Your task to perform on an android device: I want to open the second untitled document in google docs app
Image 0: 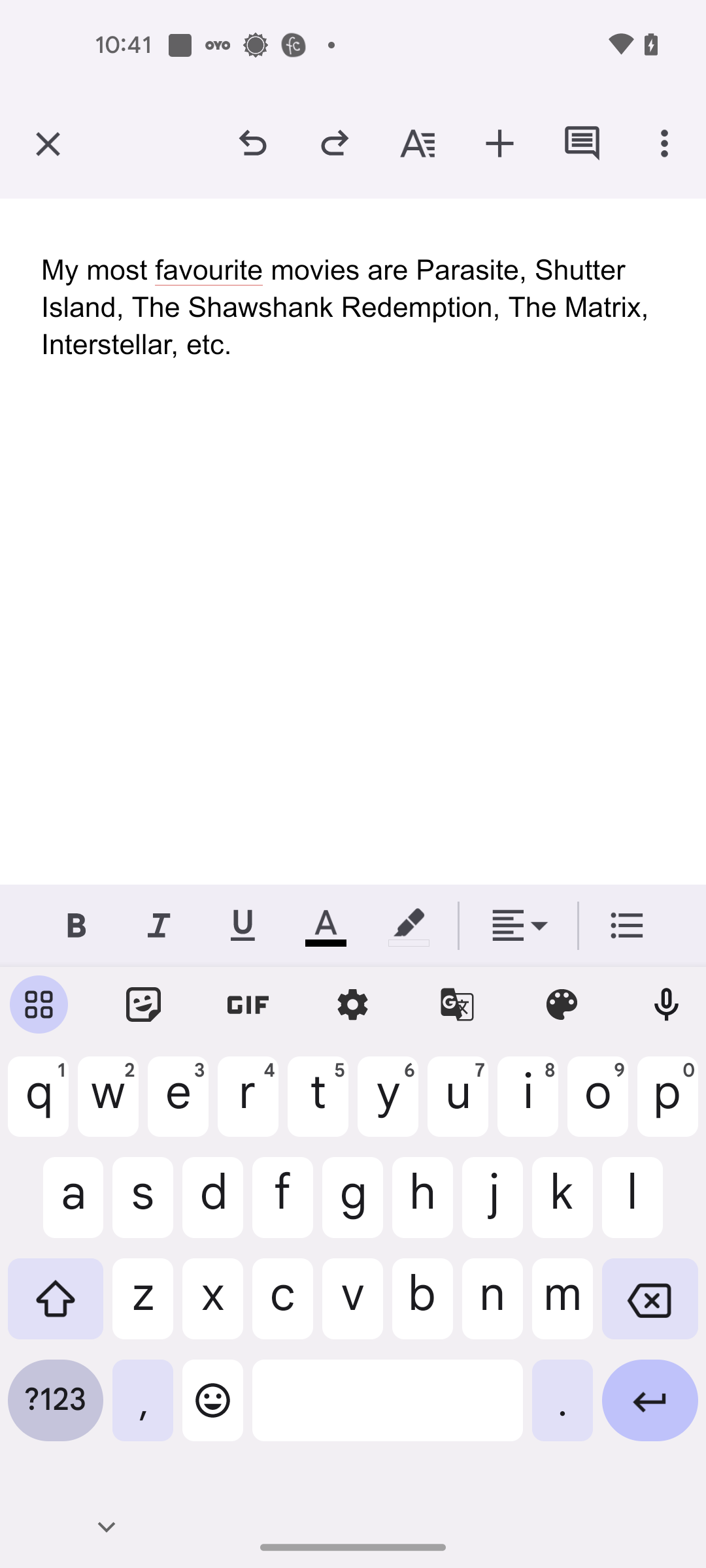
Go back to the previous page
Step 0: press back button
Image 1: 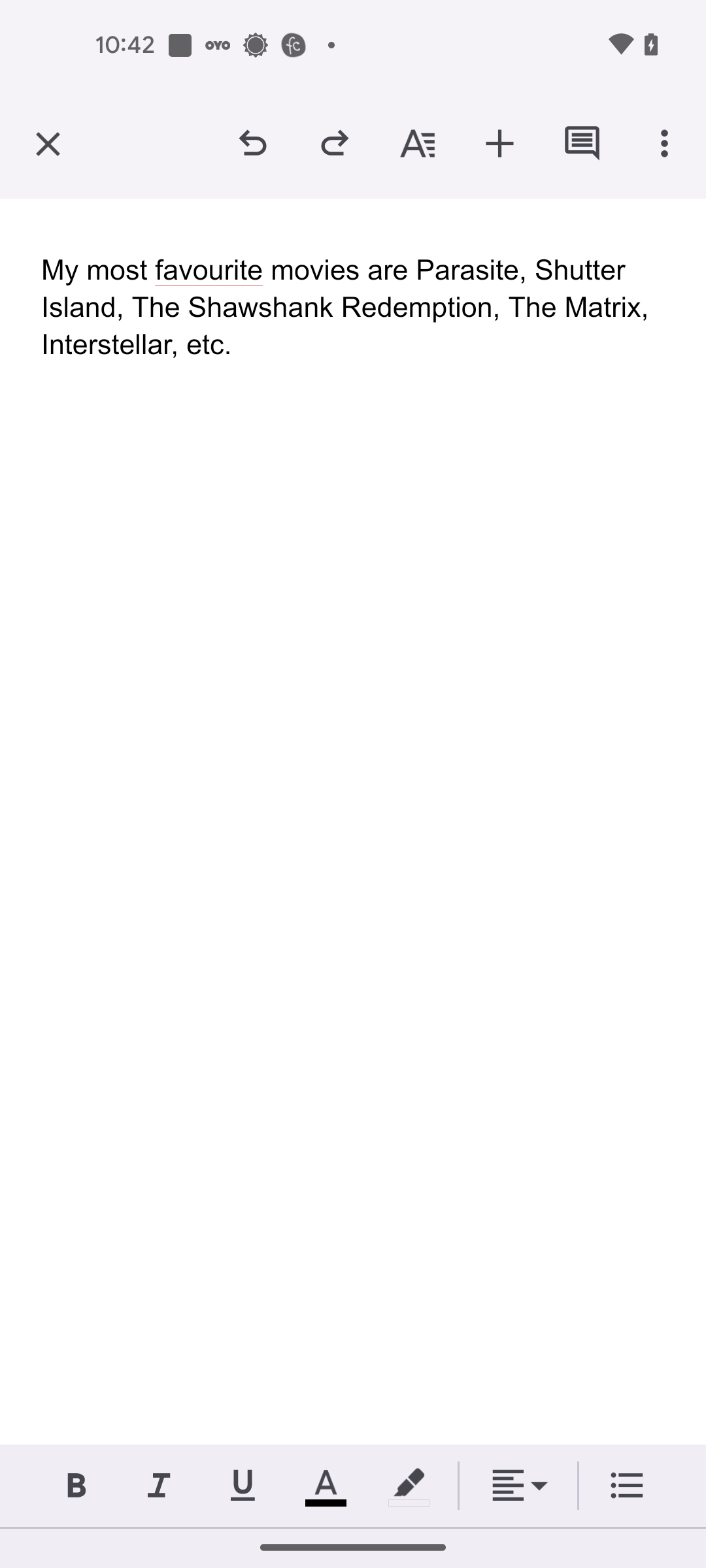
Go back to the previous page
Step 1: press back button
Image 2: 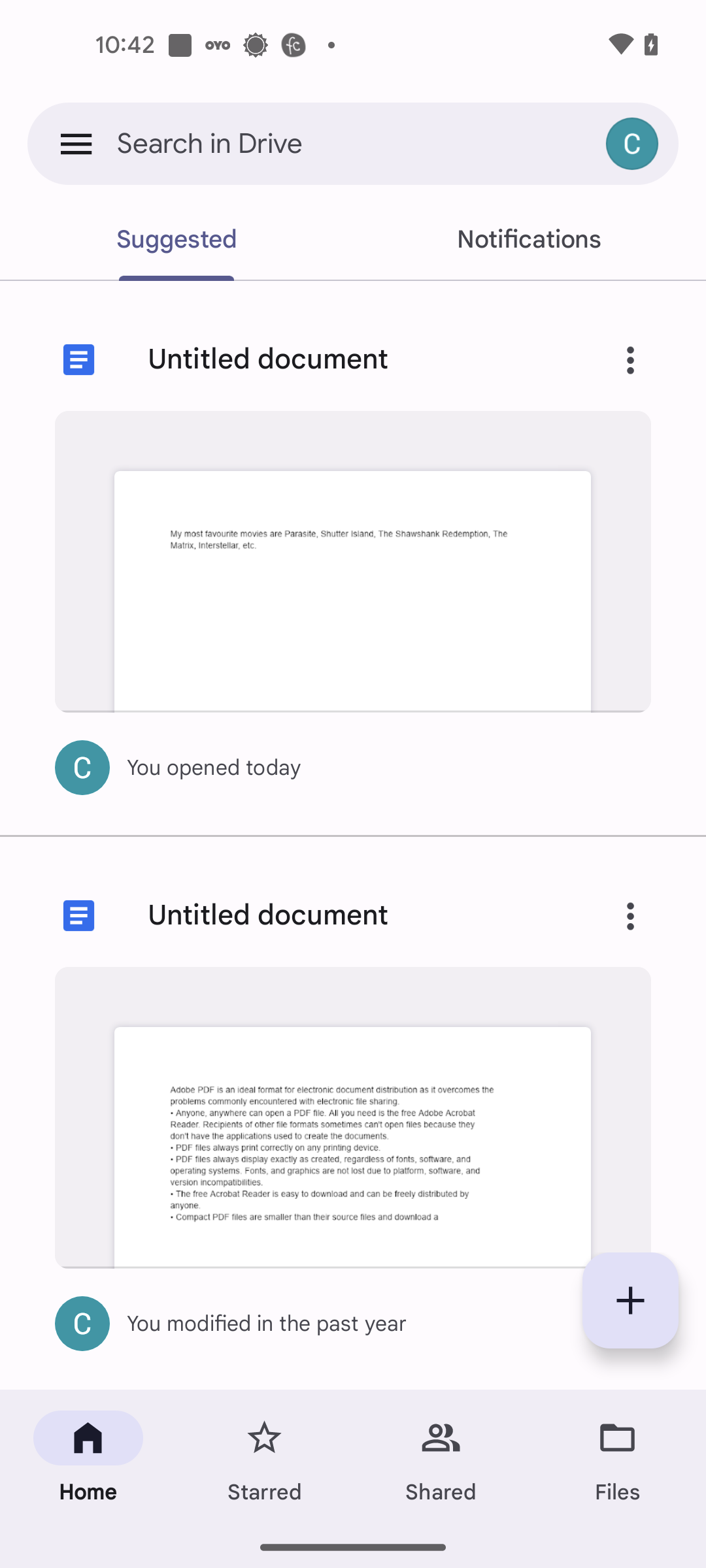
Open the second untitled document
Step 2: click (353, 1113)